Your task to perform on an android device: I want to search for a home for rent.
Image 1: 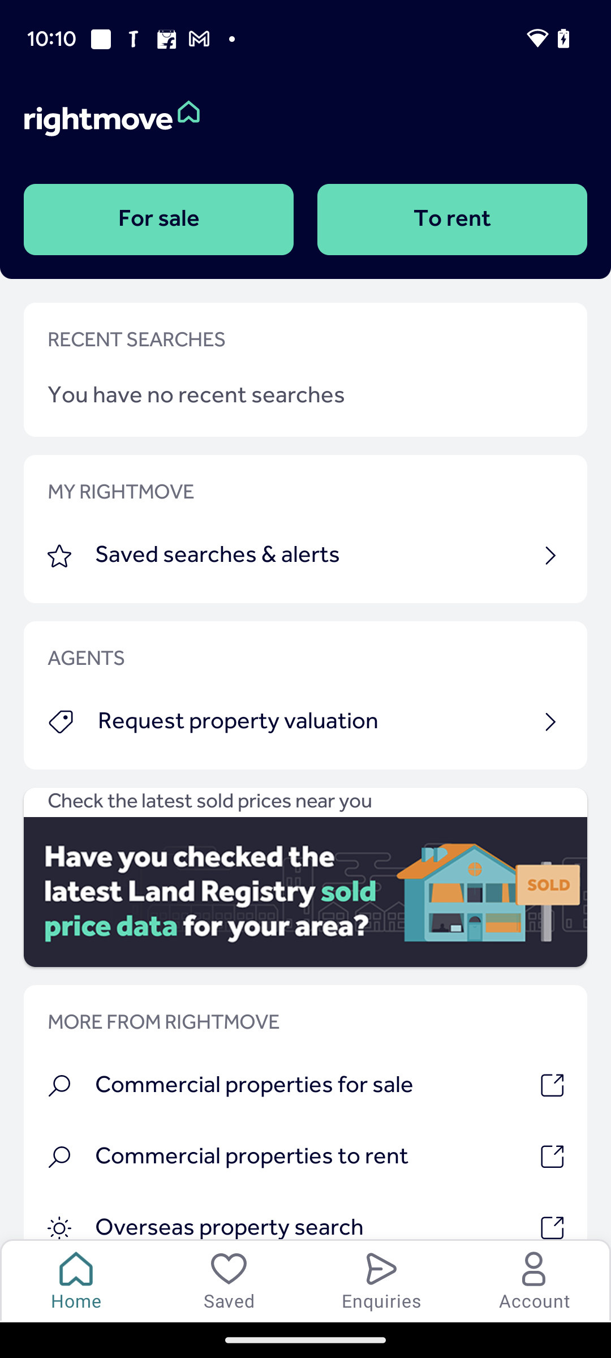
Click on to rent option on the top right side of the screen.
Step 1: click (452, 220)
Image 2: 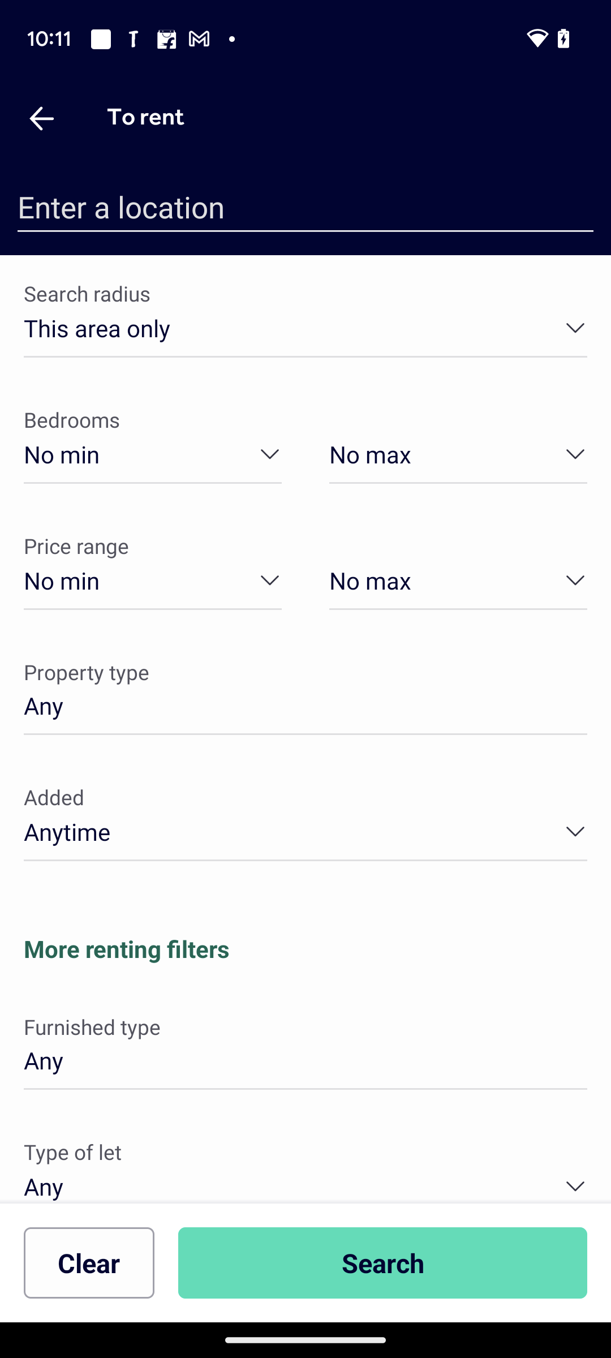
Click on enter a location.
Step 2: click (305, 207)
Image 3: 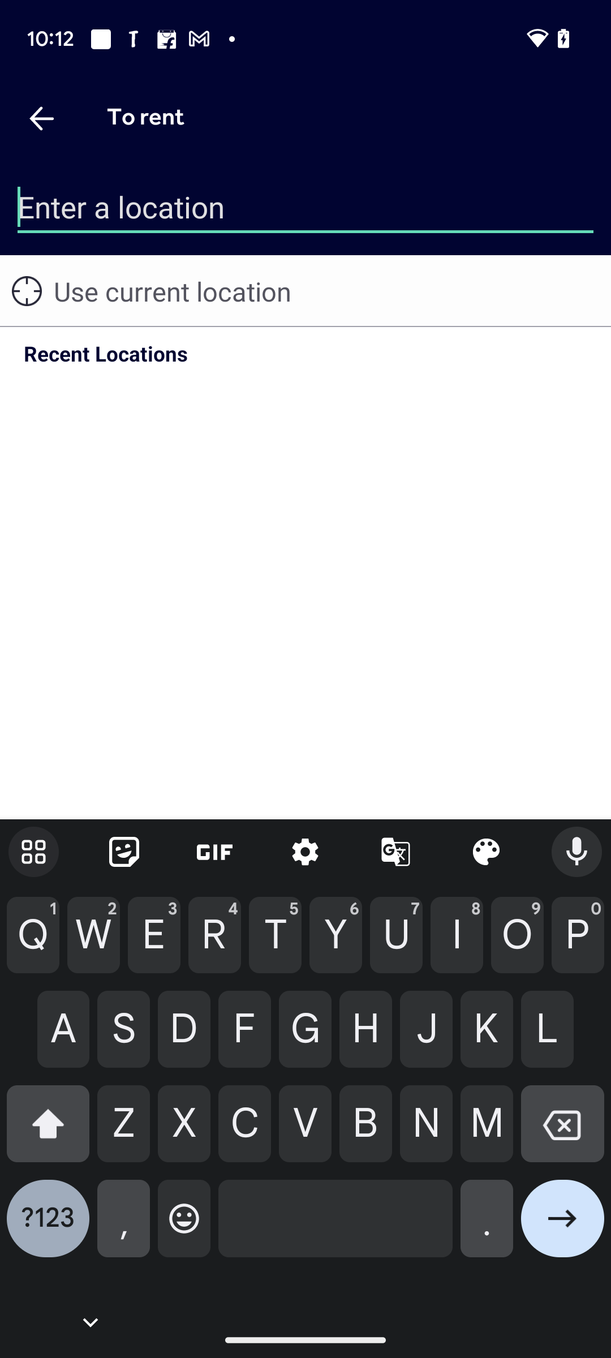
Enter Manchester in the location text box.
Step 3: type "Manchester"
Image 4: 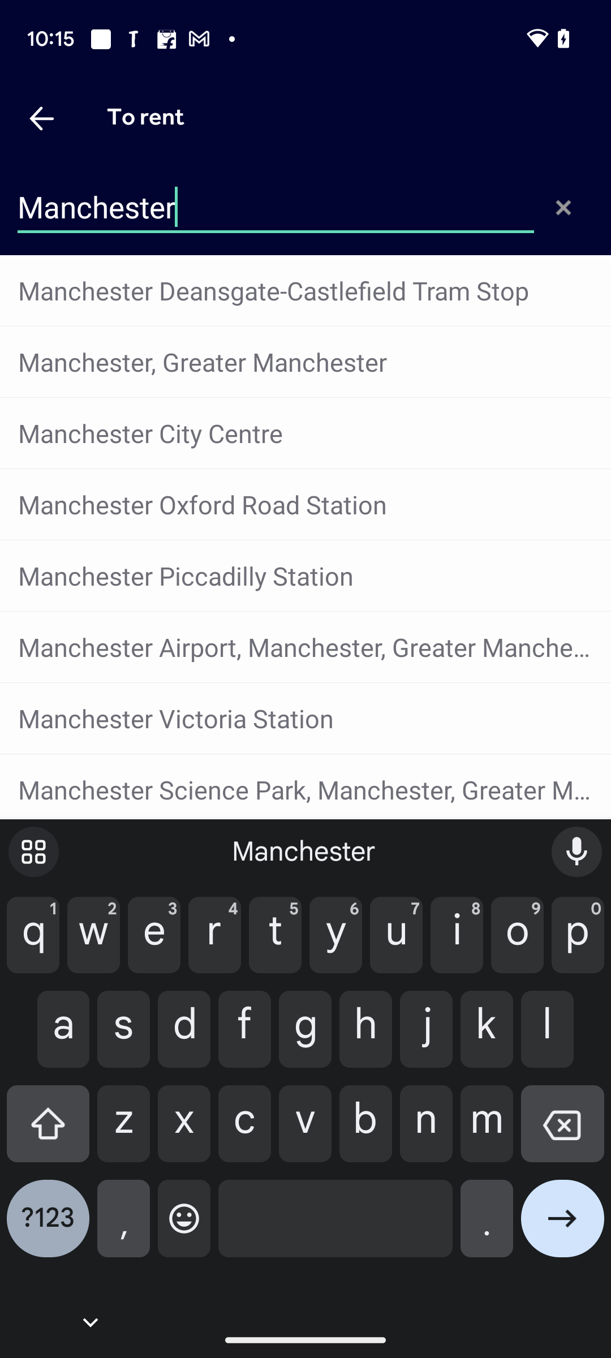
Click on second suggestion.
Step 4: click (305, 362)
Image 5: 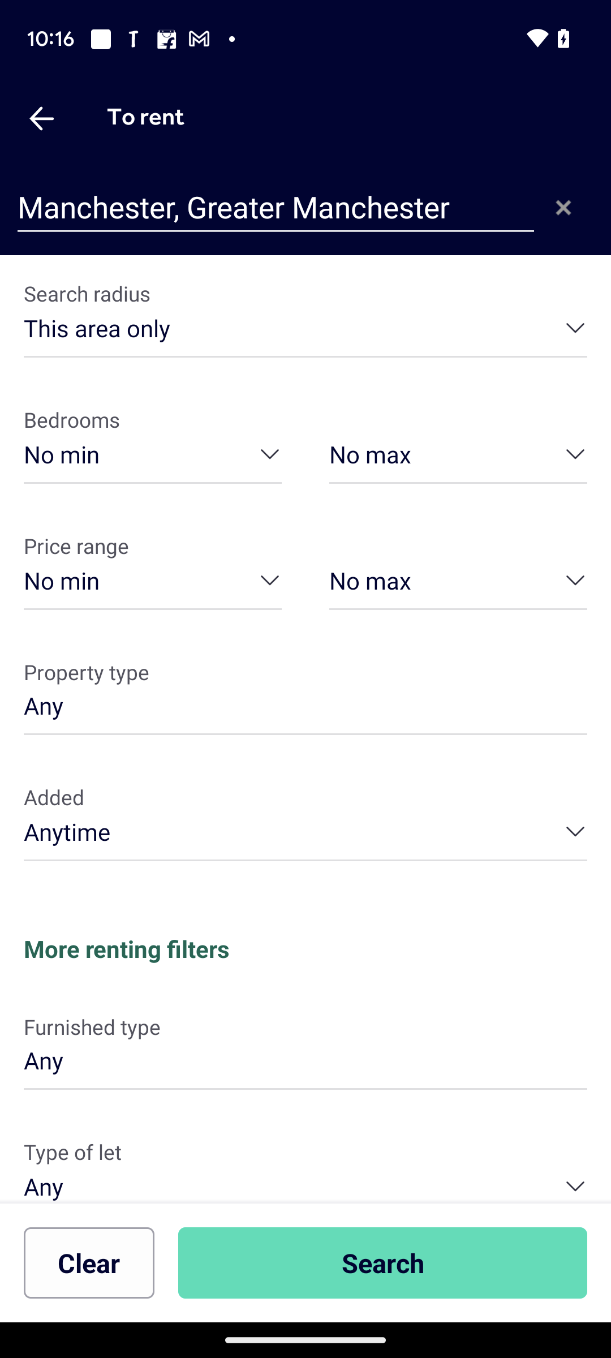
Click on the search button.
Step 5: click (382, 1263)
Image 6: 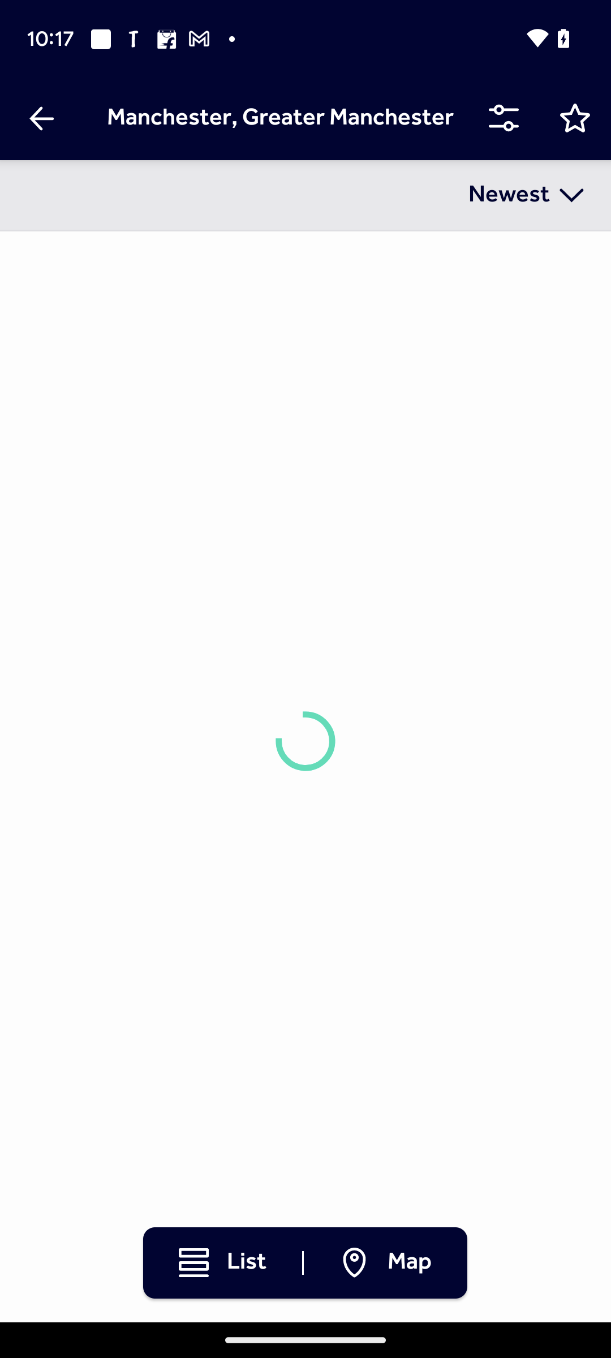
Click on the search button.
Step 6: wait